Your task to perform on an android device: I prefer to keep my drive files organized, thus I'd like to relocate the Backup.txt file to the Backup folder.
Image 0: 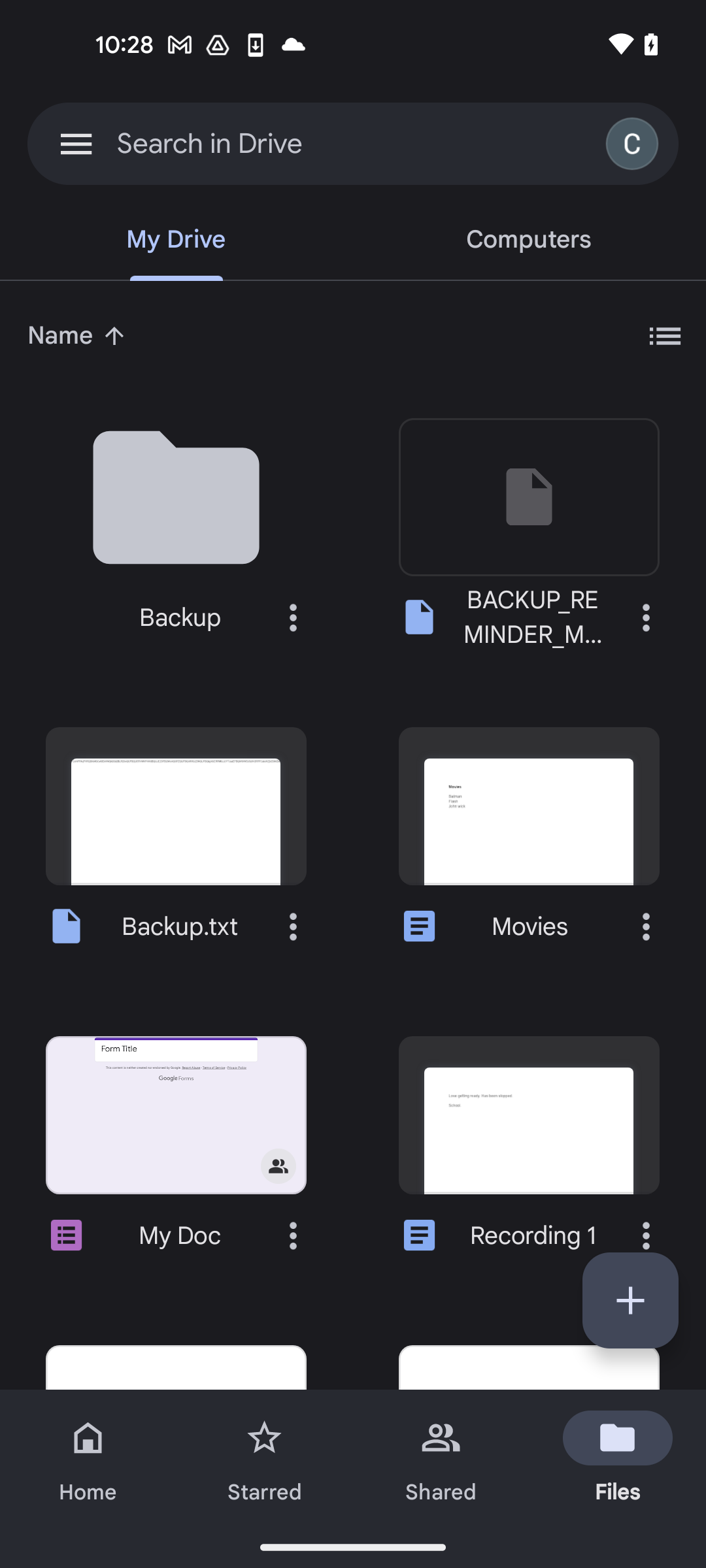
click on the three dots icon of Backup.txt file
Step 0: click (293, 926)
Image 1: 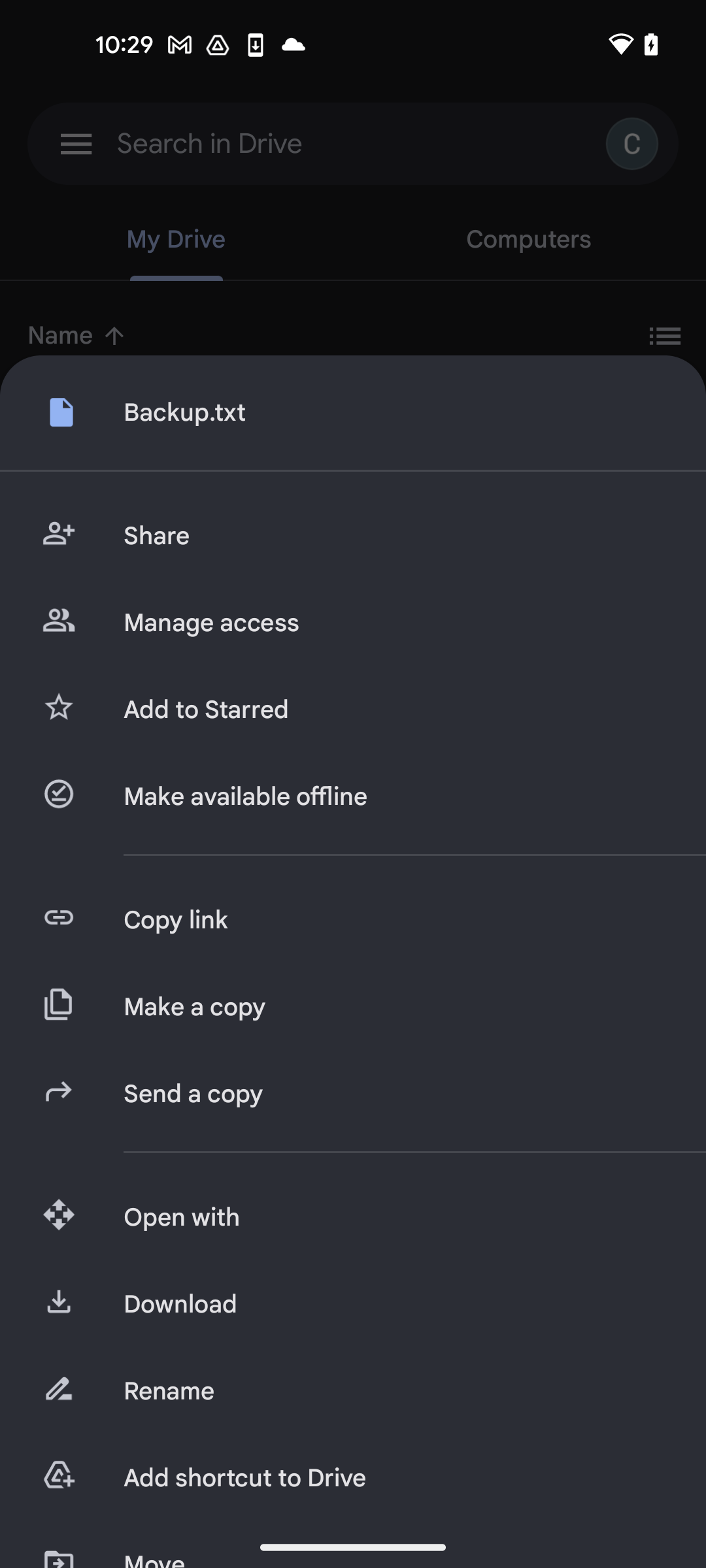
scroll down to see more options
Step 1: scroll down
Image 2: 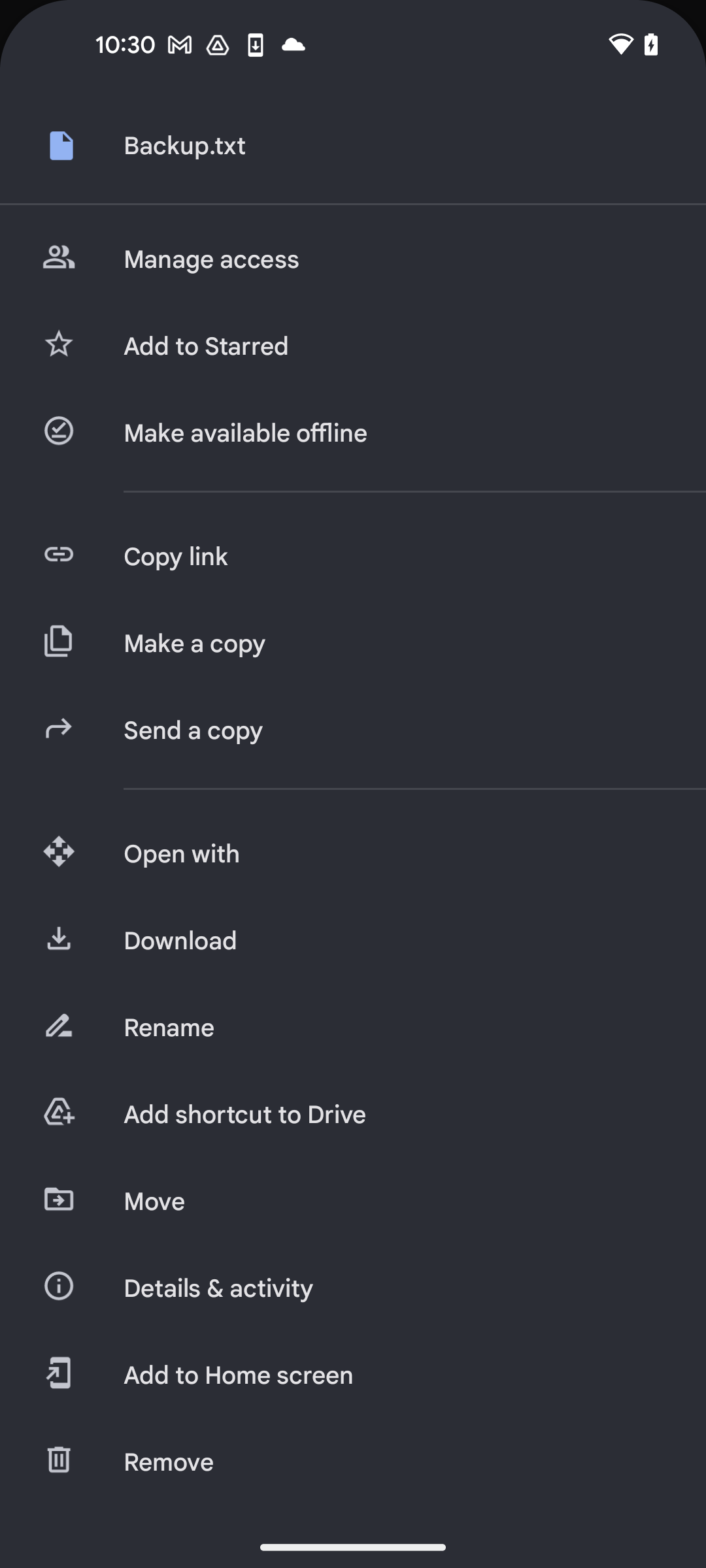
click on the Move option
Step 2: click (394, 1201)
Image 3: 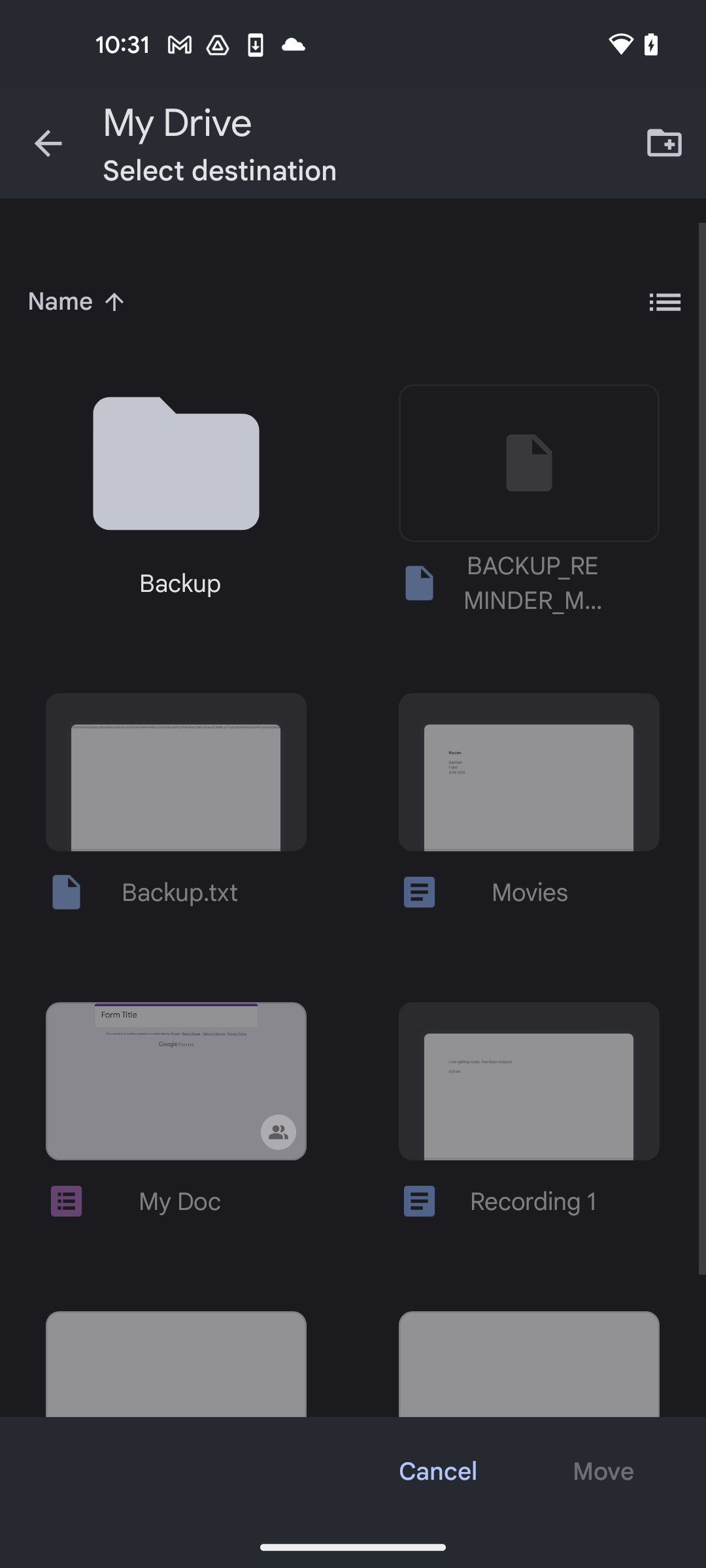
select the Backup folder
Step 3: click (158, 524)
Image 4: 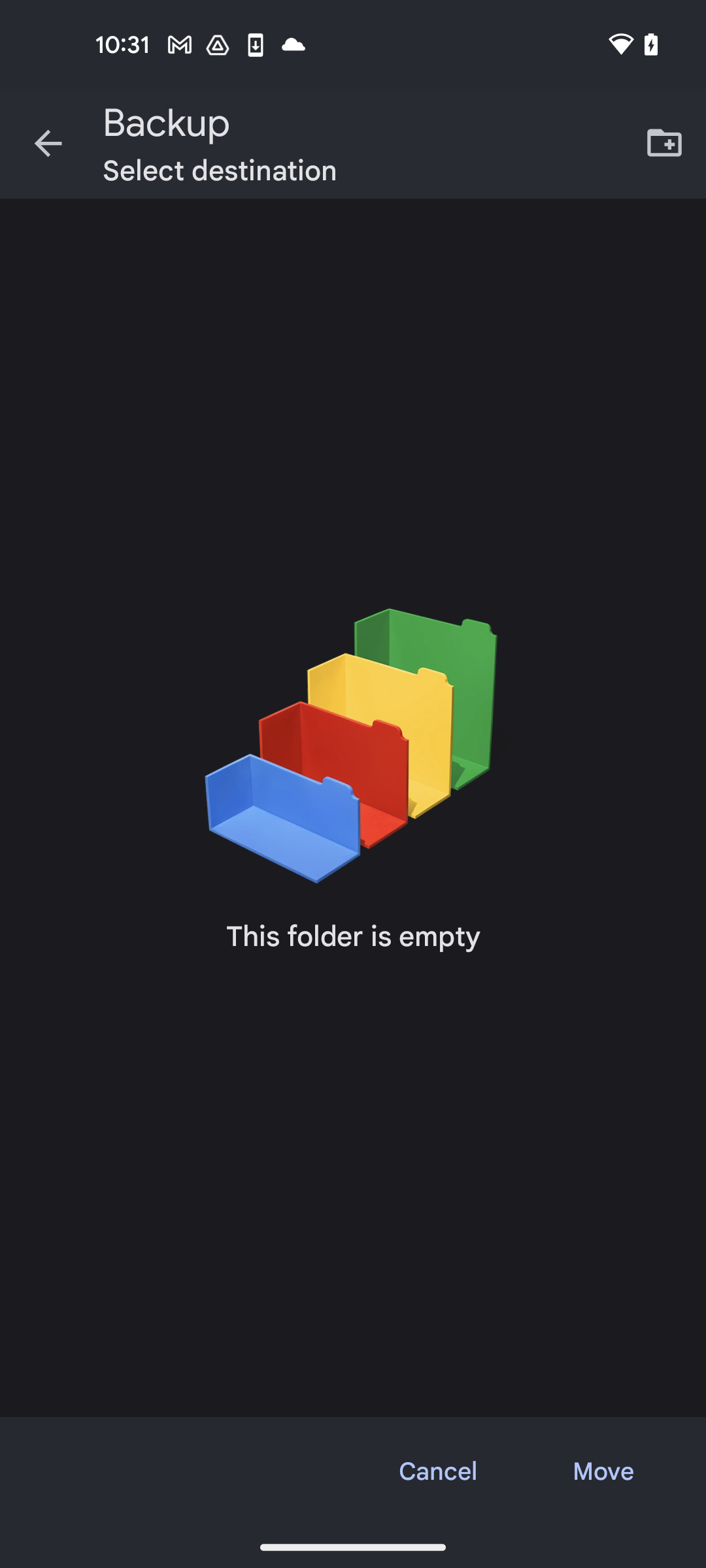
click on the Move option at the bottom right corner of the screen
Step 4: click (603, 1471)